Your task to perform on an android device: My son wants to add his name to his drawing, so use the text tool and write "Lucas Miller" in the drawing on the Drawing pad for everyone app.
Image 0: 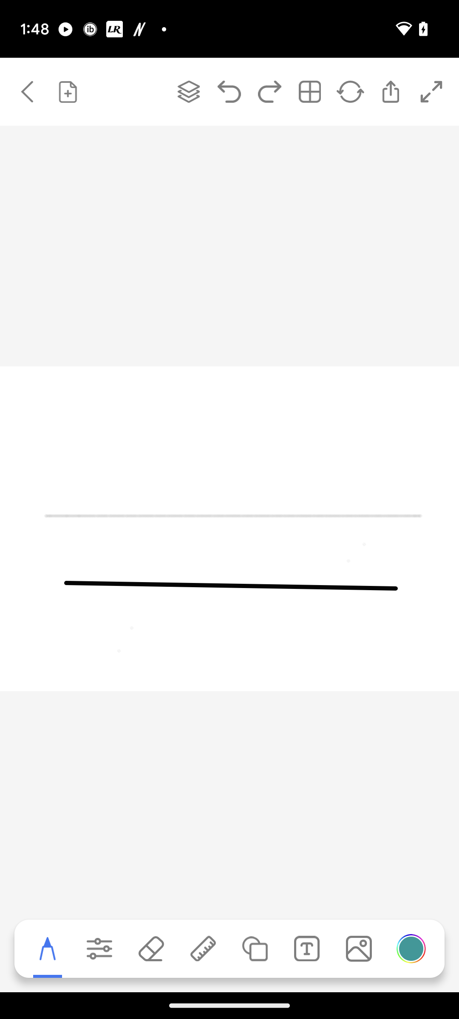
Click on the Text icon in the bottom menu.
Step 0: click (303, 949)
Image 1: 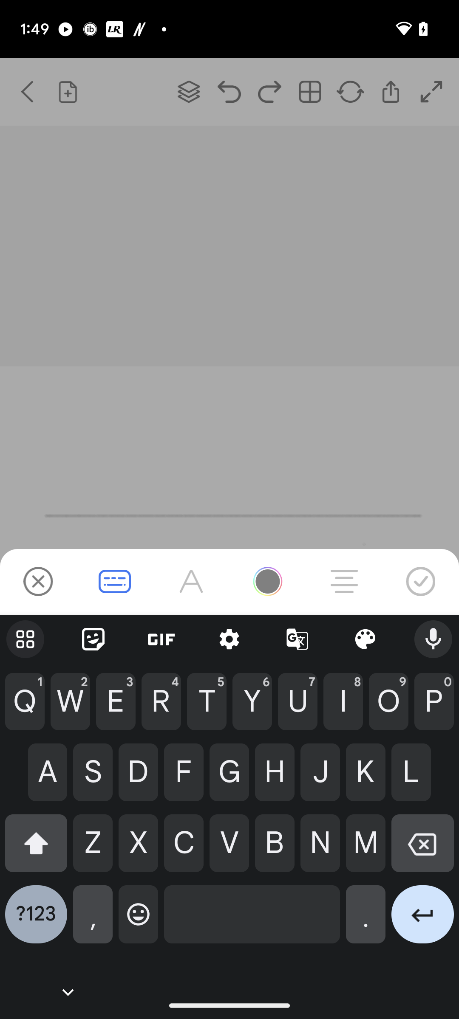
Type "Lucas Miller" in the drawing sheet.
Step 1: type "Lucas Miller"
Image 2: 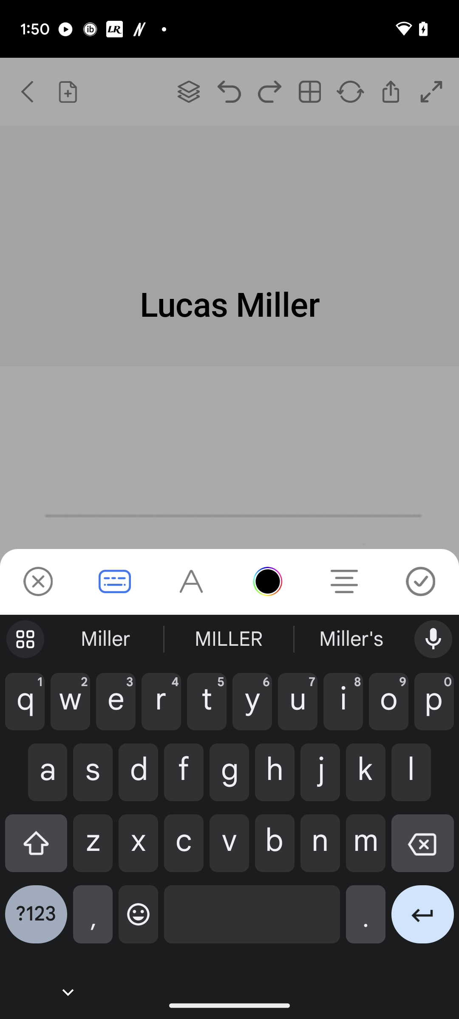
Click on the right tick icon just above the keyboad.
Step 2: click (417, 576)